Your task to perform on an android device: Add a  sized 10 LINEN PALAZZO PANTS  to cart on ZARA app
Image 0: 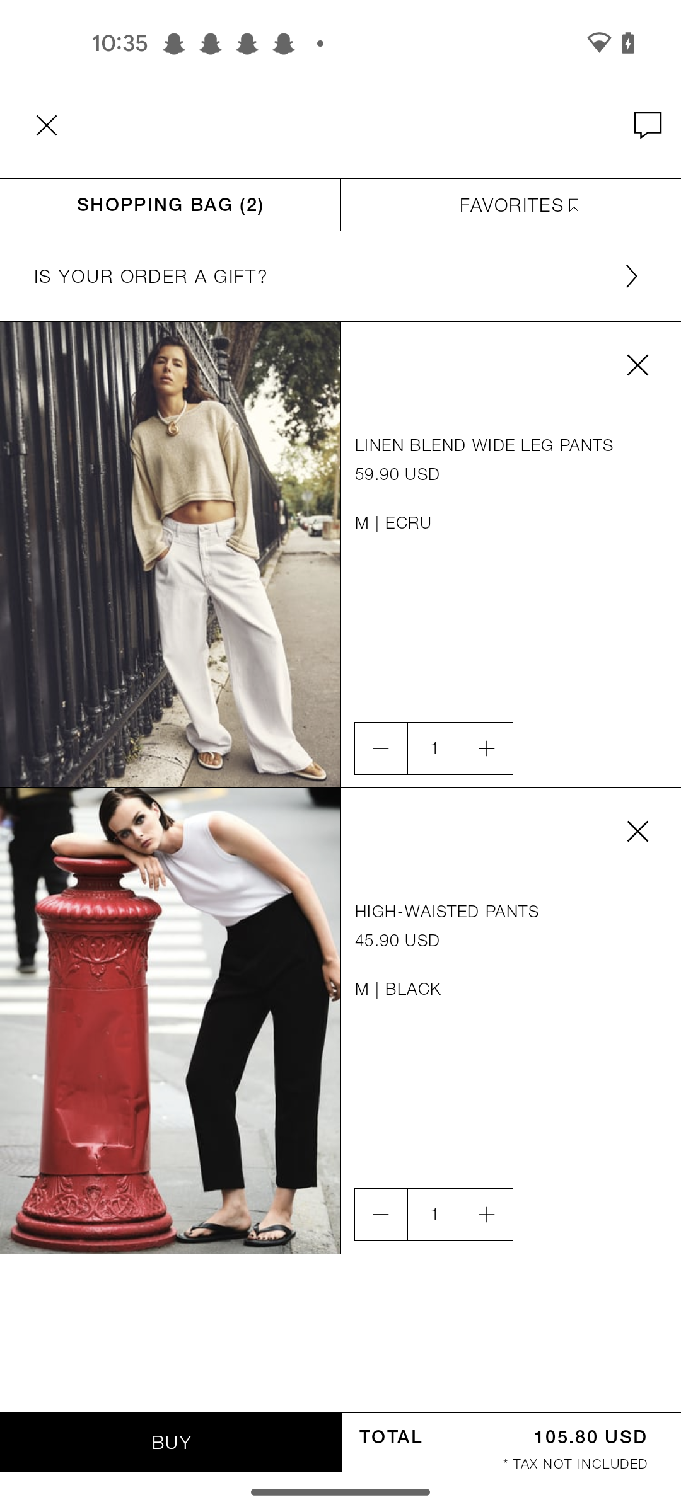
Go back to previous page 
Step 0: press back button
Image 1: 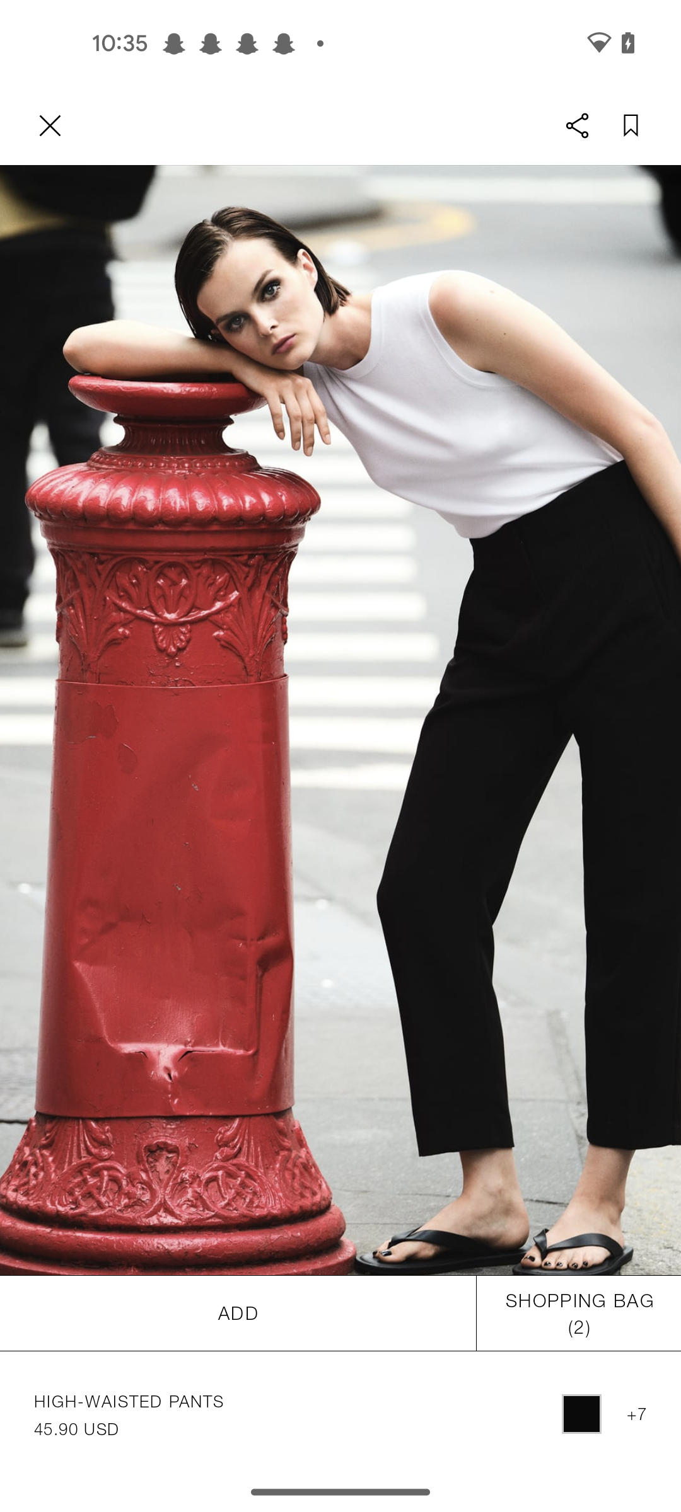
Go back to previous page 
Step 1: press back button
Image 2: 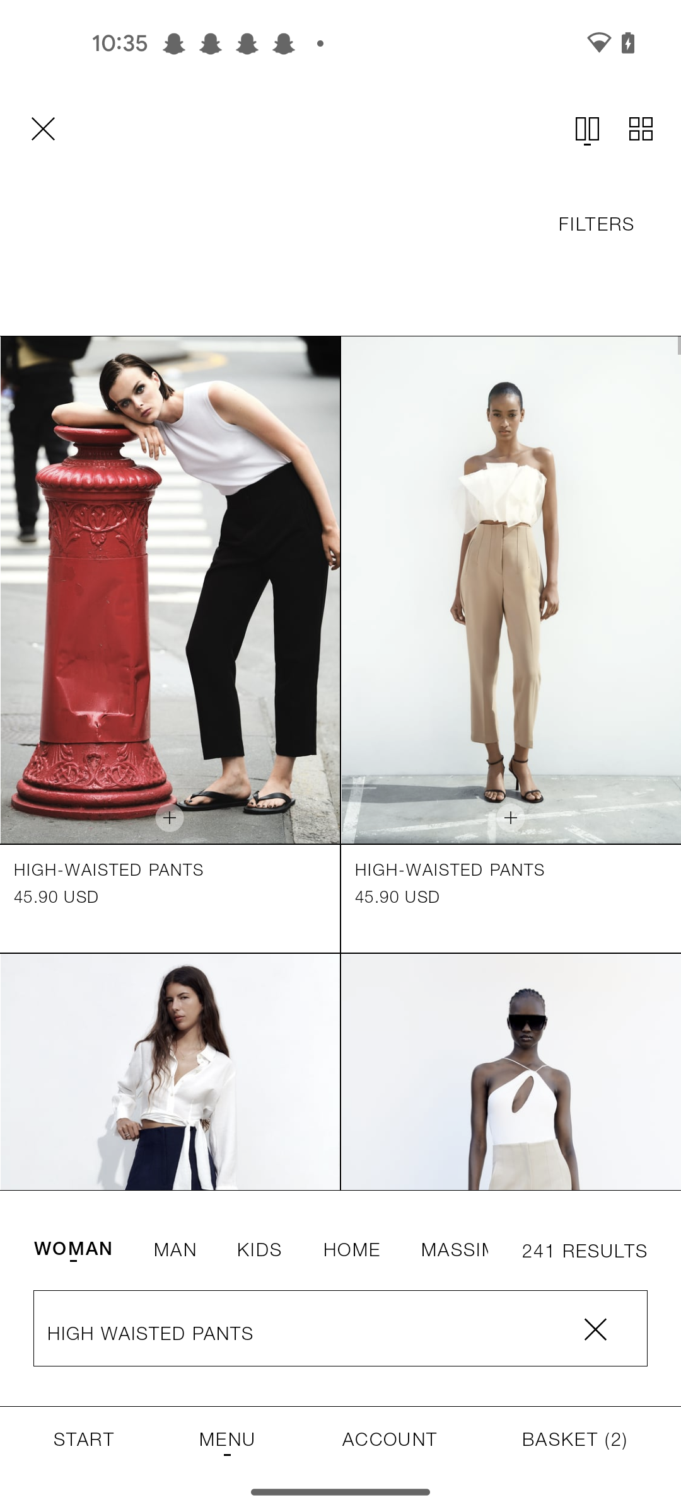
Clear the search bar at the bottom of the screen 
Step 2: click (340, 1333)
Image 3: 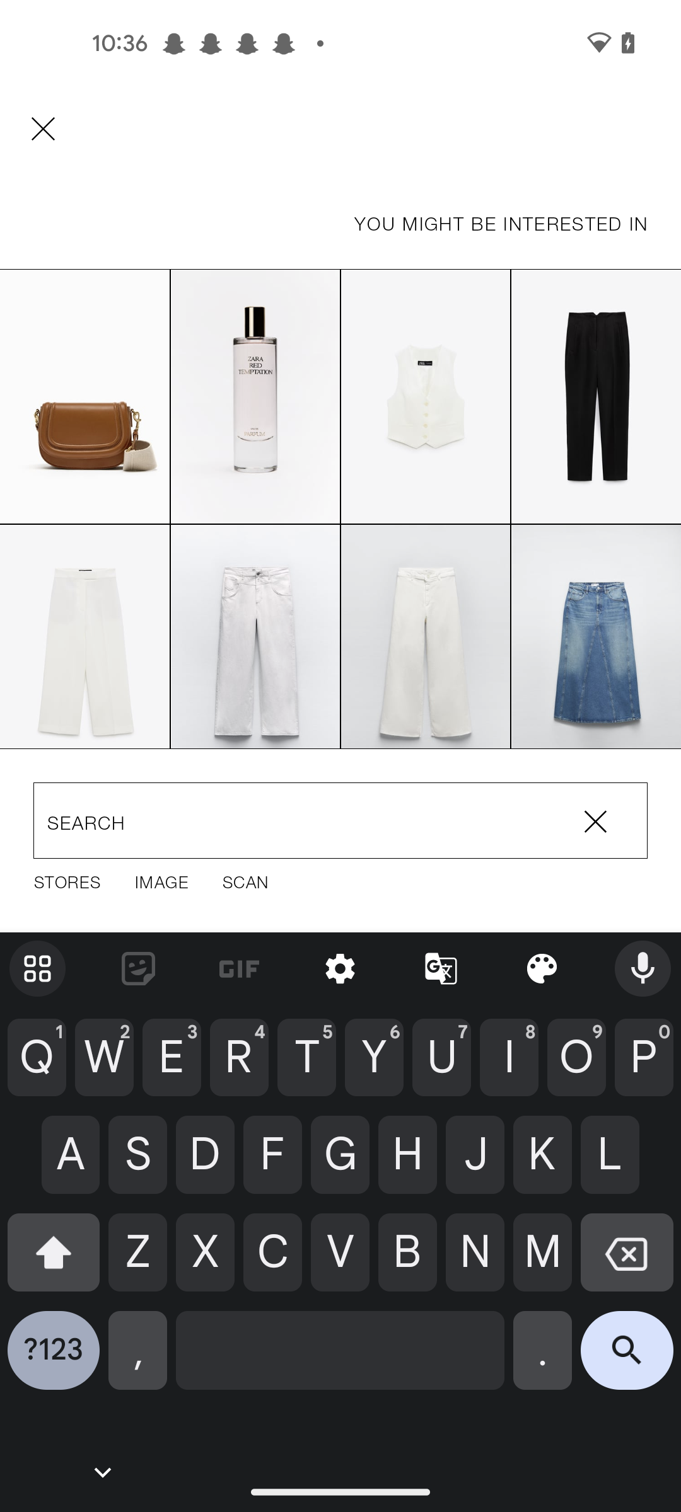
Enter a pants as  LINEN PALAZZO PANTS
Step 3: type " LINEN PALAZZO PANTS"
Image 4: 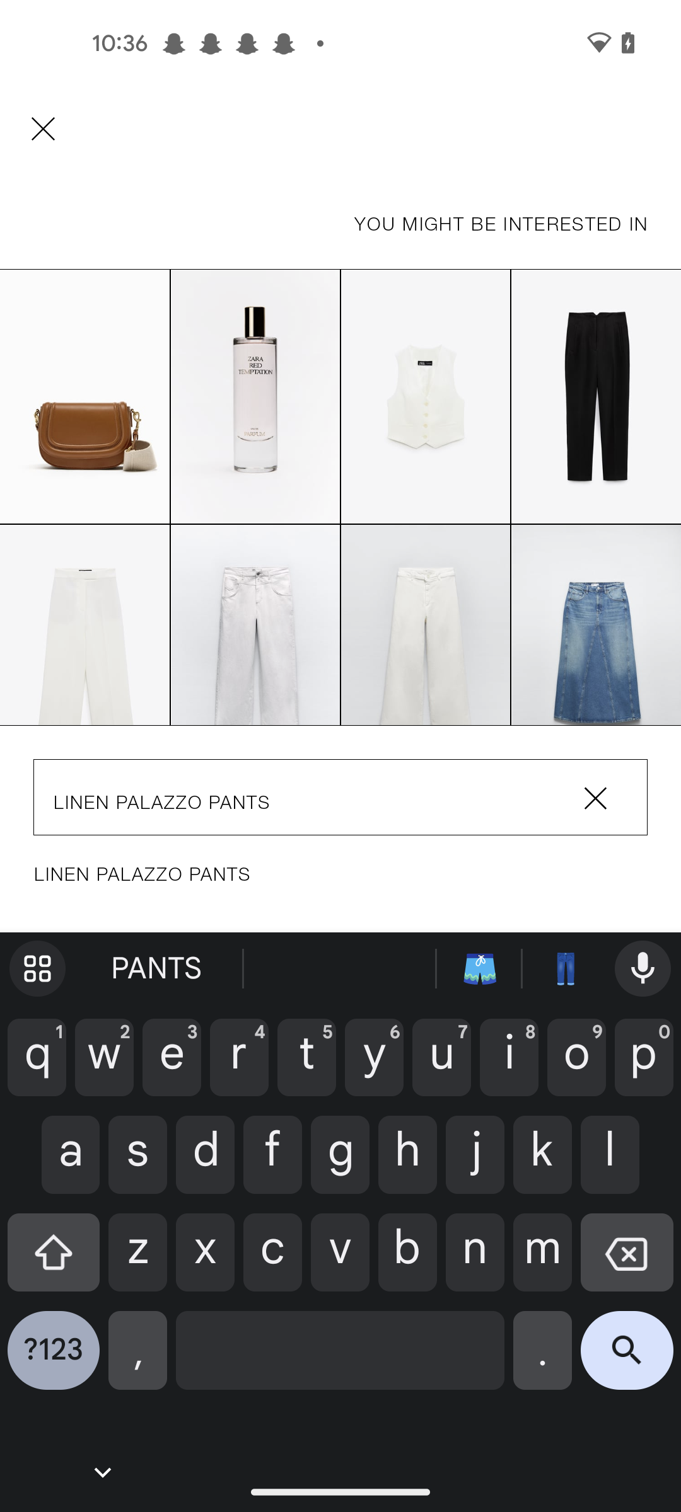
Click on the search icon at the bottom right corner of the screen 
Step 4: click (627, 1360)
Image 5: 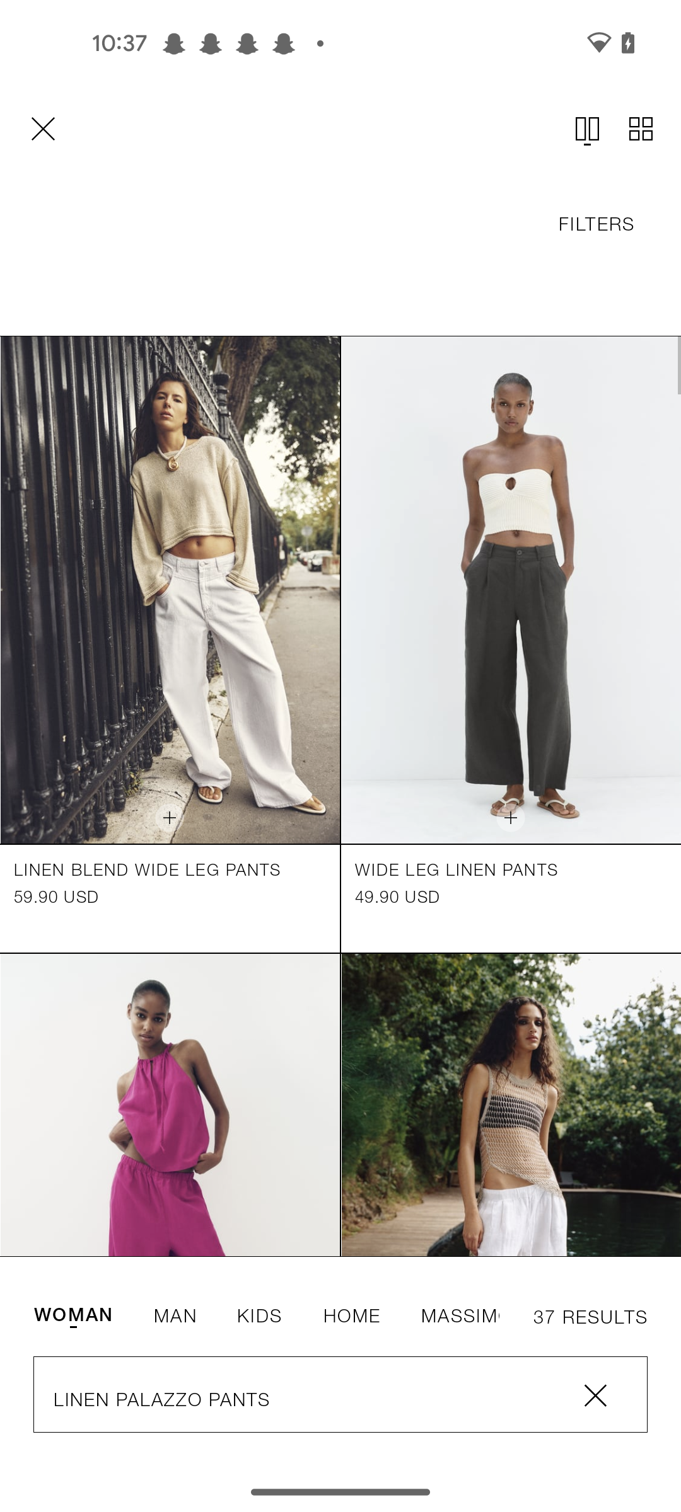
Swipe up 
Step 5: scroll down
Image 6: 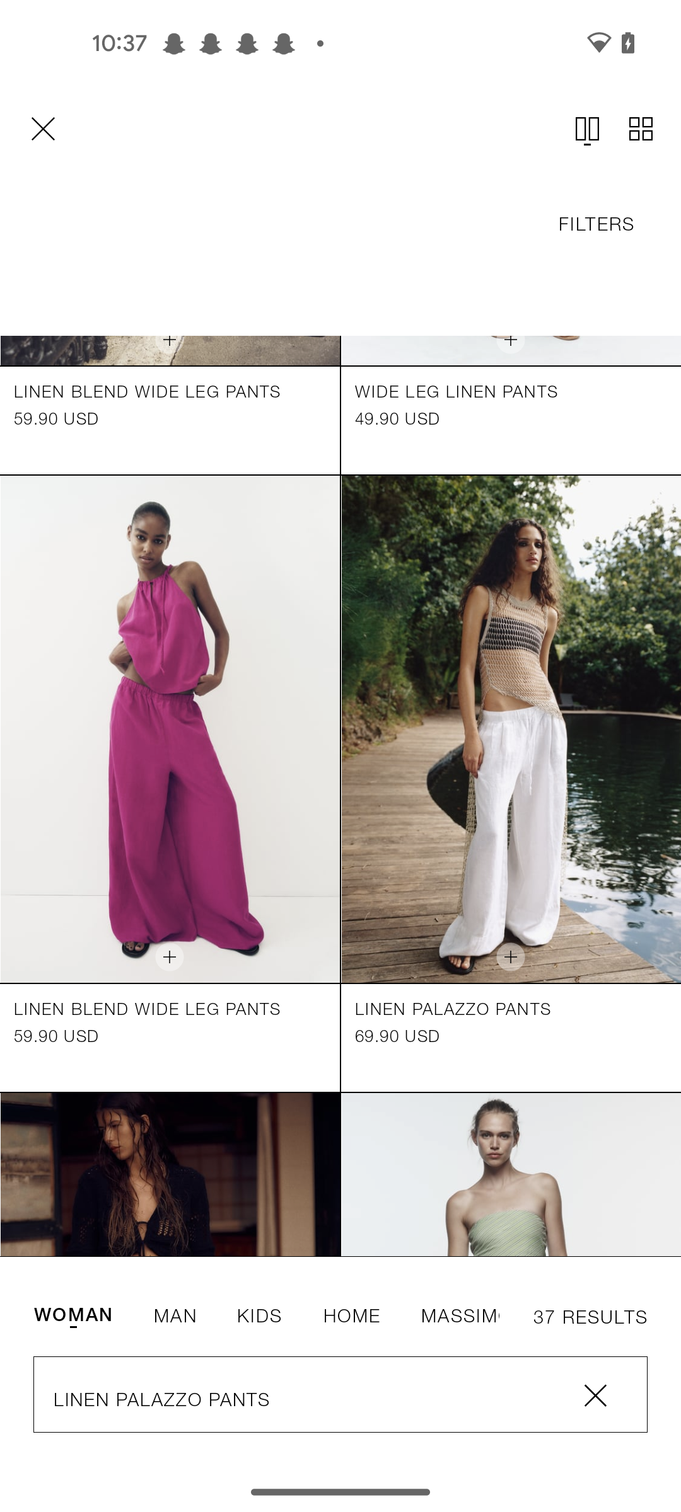
Click on the LINEN PALAZZO PANTS option 
Step 6: click (579, 765)
Image 7: 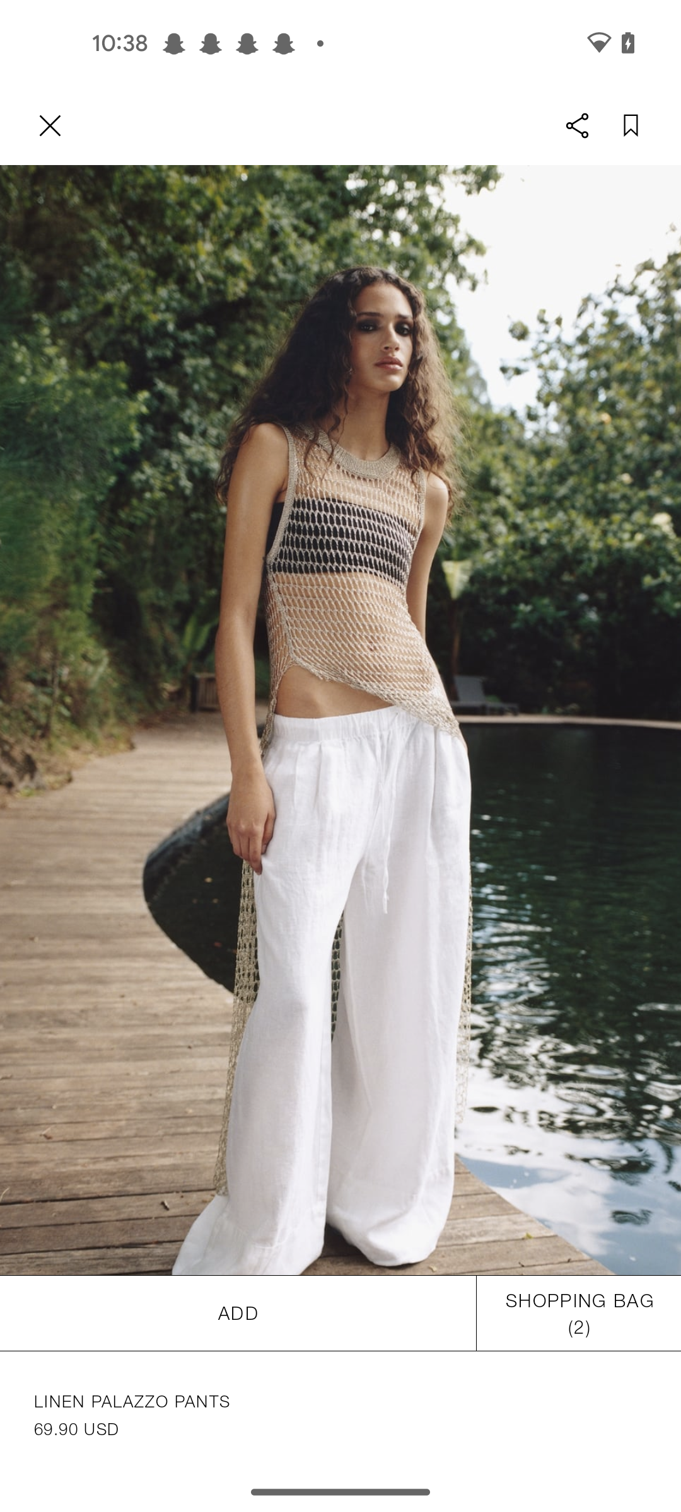
Click on the Add tab 
Step 7: click (238, 1313)
Image 8: 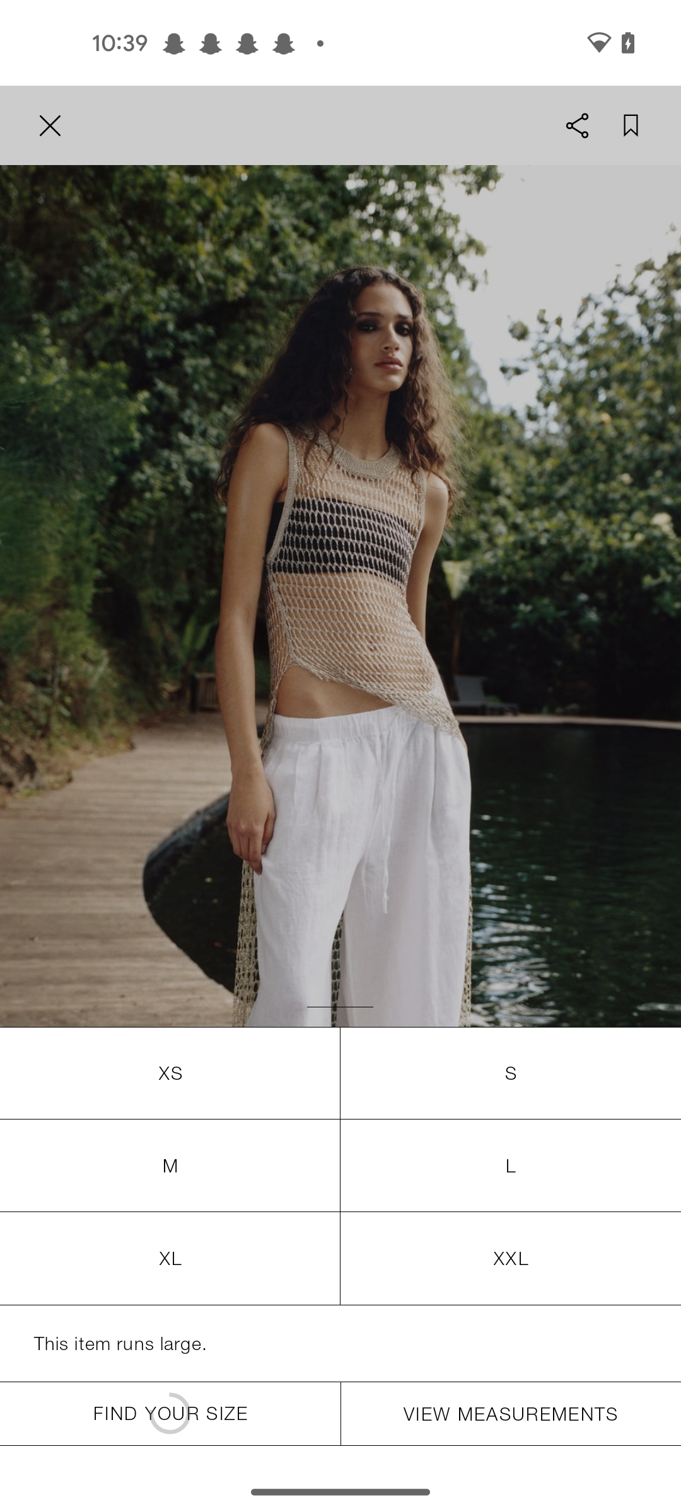
Select the M size 
Step 8: click (170, 1165)
Image 9: 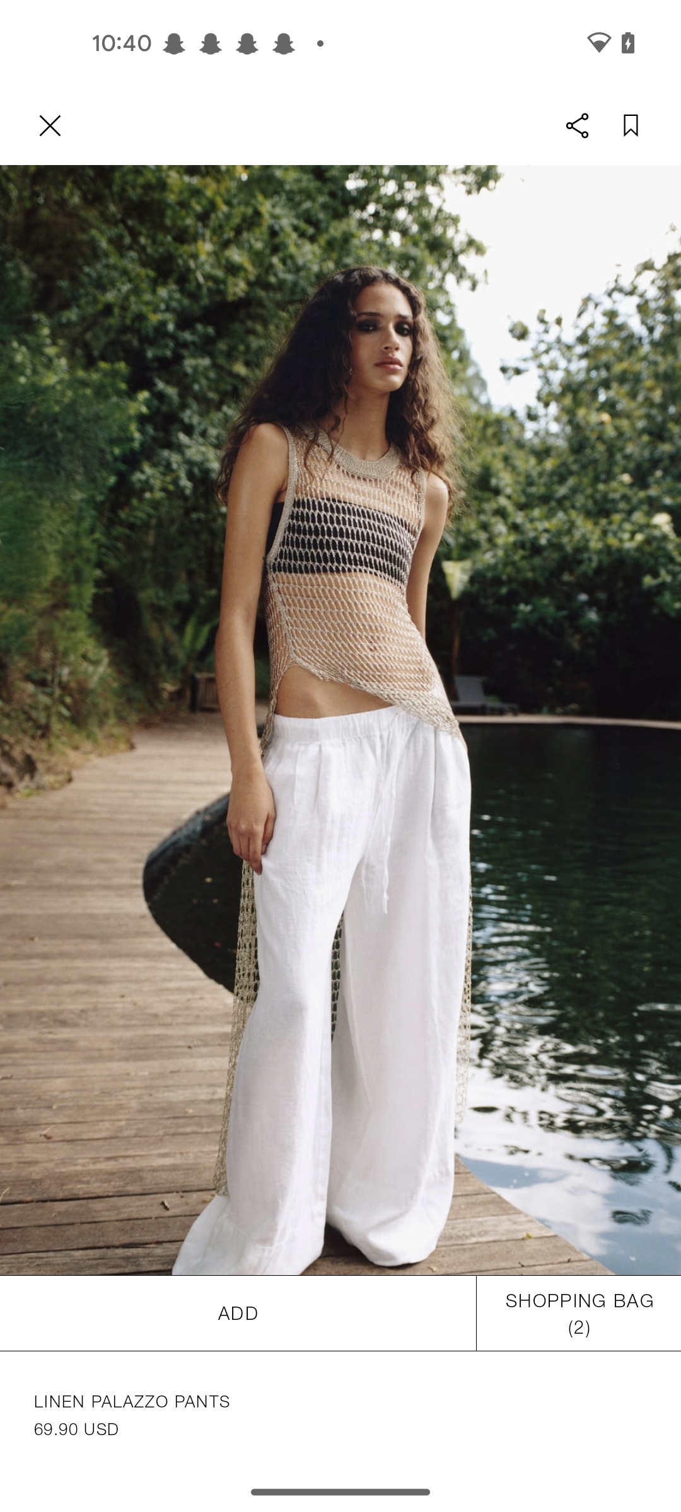
Click on the shopping Bag tab
Step 9: click (340, 1333)
Image 10: 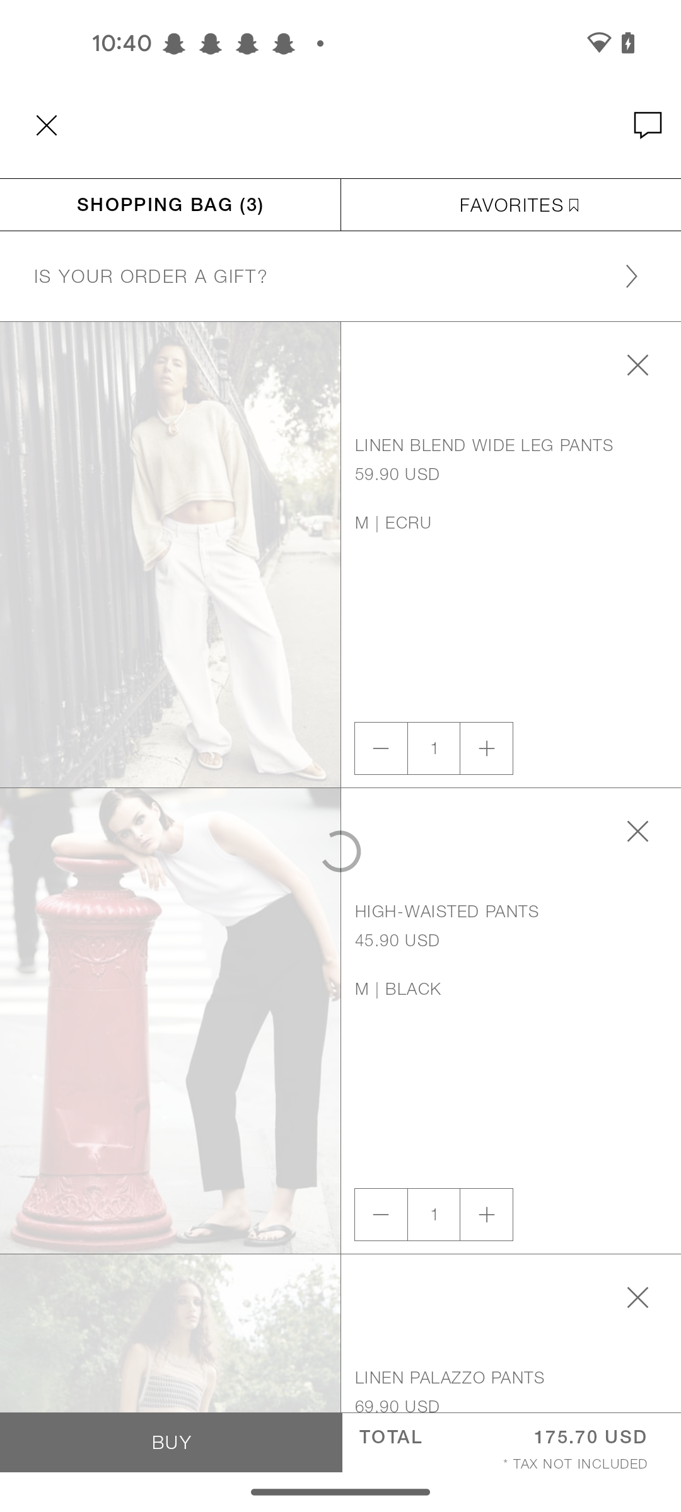
Click on the shopping Bag tab
Step 10: wait